Your task to perform on an android device: I need to make changes to dance steps and positions PDF file that I uploaded on the Google Drive app, thus I want to download the file.
Image 1: 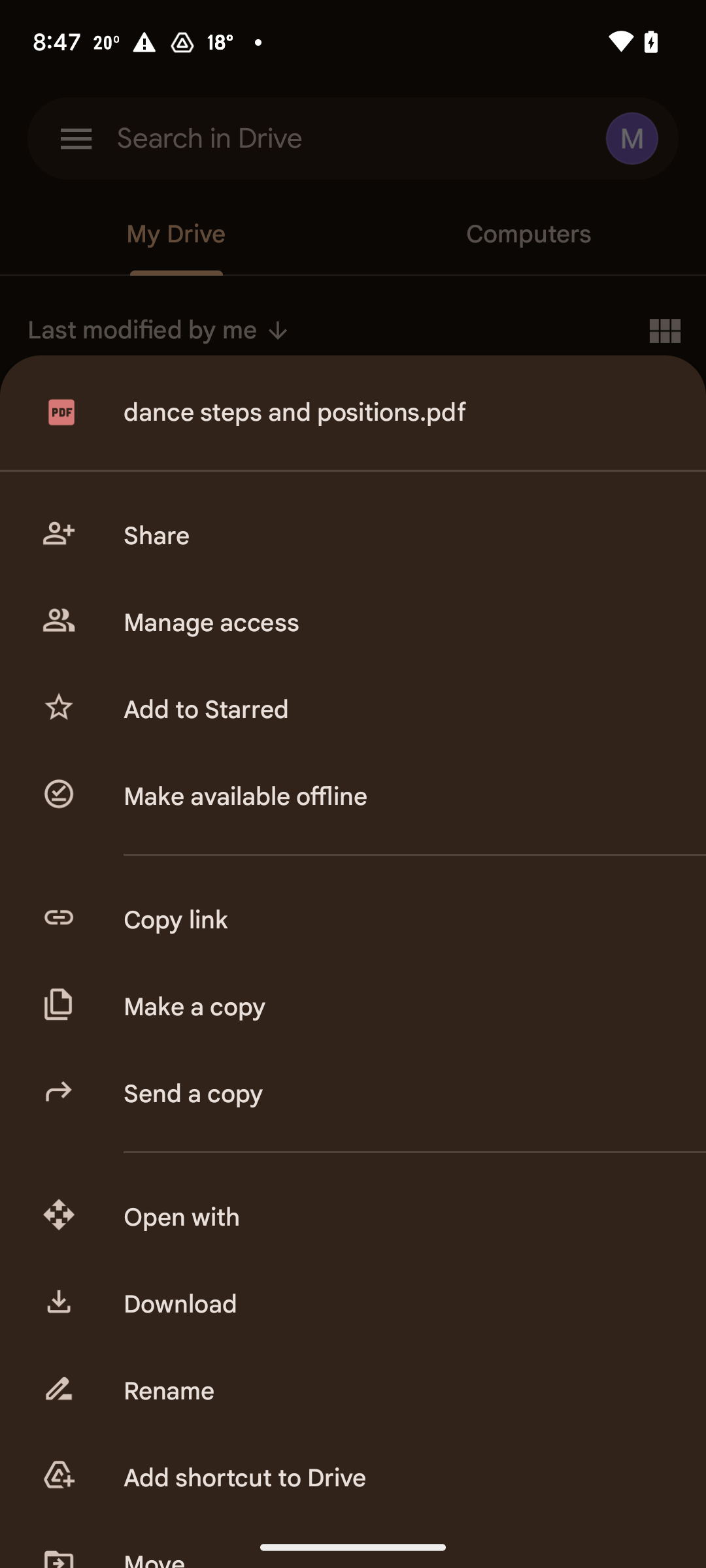
Click on the download option
Step 1: click (394, 1304)